Your task to perform on an android device: I have an audit meeting this weekend; browse the shoes category for a formal shoe for me on the eBay app.
Image 0: 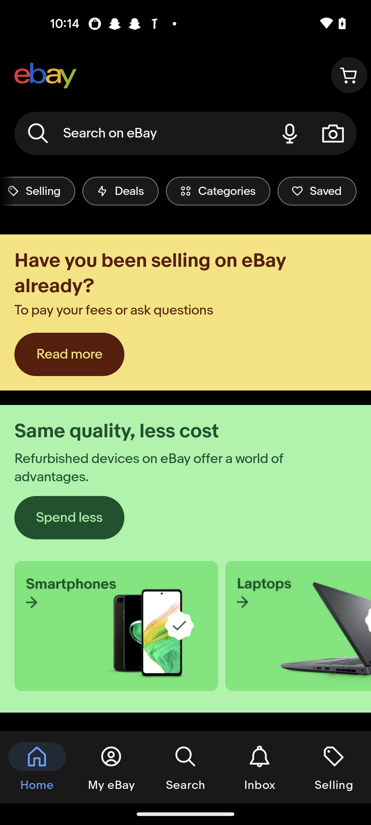
Click on the categories tab
Step 0: click (218, 191)
Image 2: 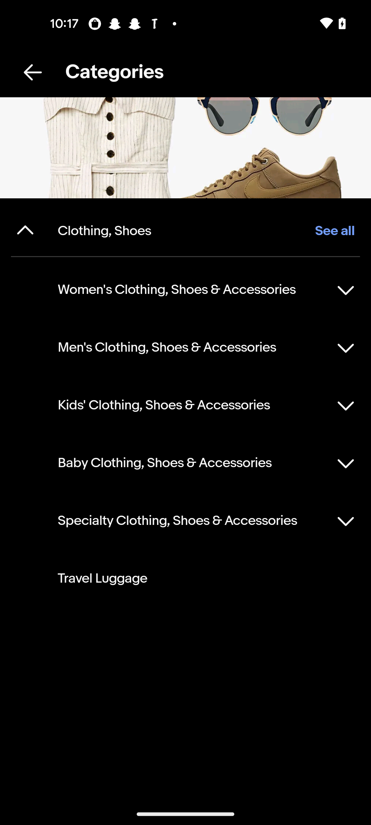
Click on the first option
Step 2: click (185, 289)
Image 3: 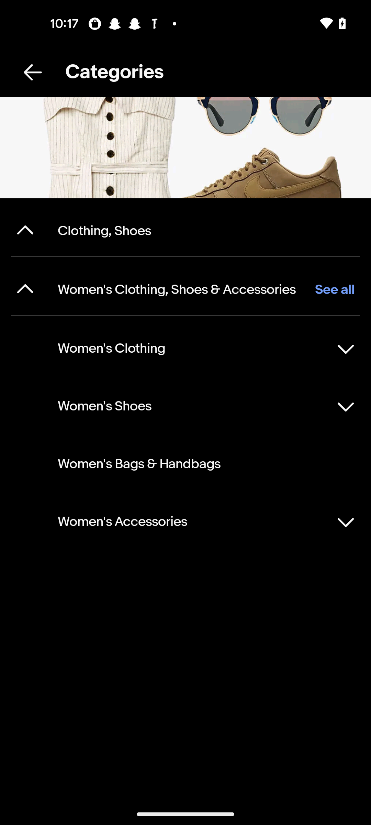
Click on the women's shoes option
Step 3: click (185, 406)
Image 4: 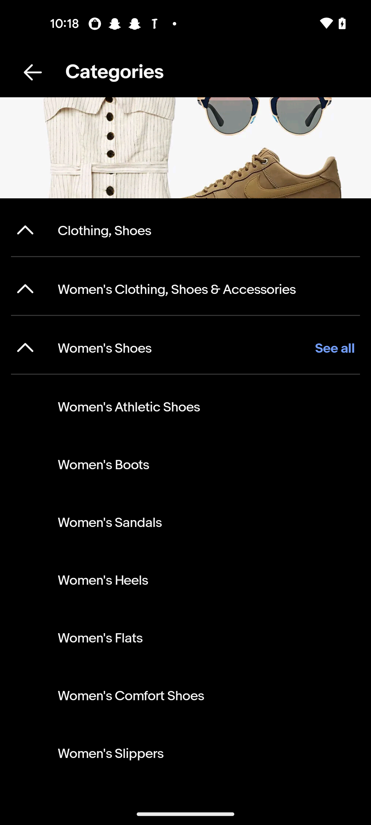
Click on the women's flats option 
Step 4: click (209, 638)